Your task to perform on an android device: I would want to identify the plants by snapping a picture of them on the Blossom app to learn about which species they are.
Image 0: 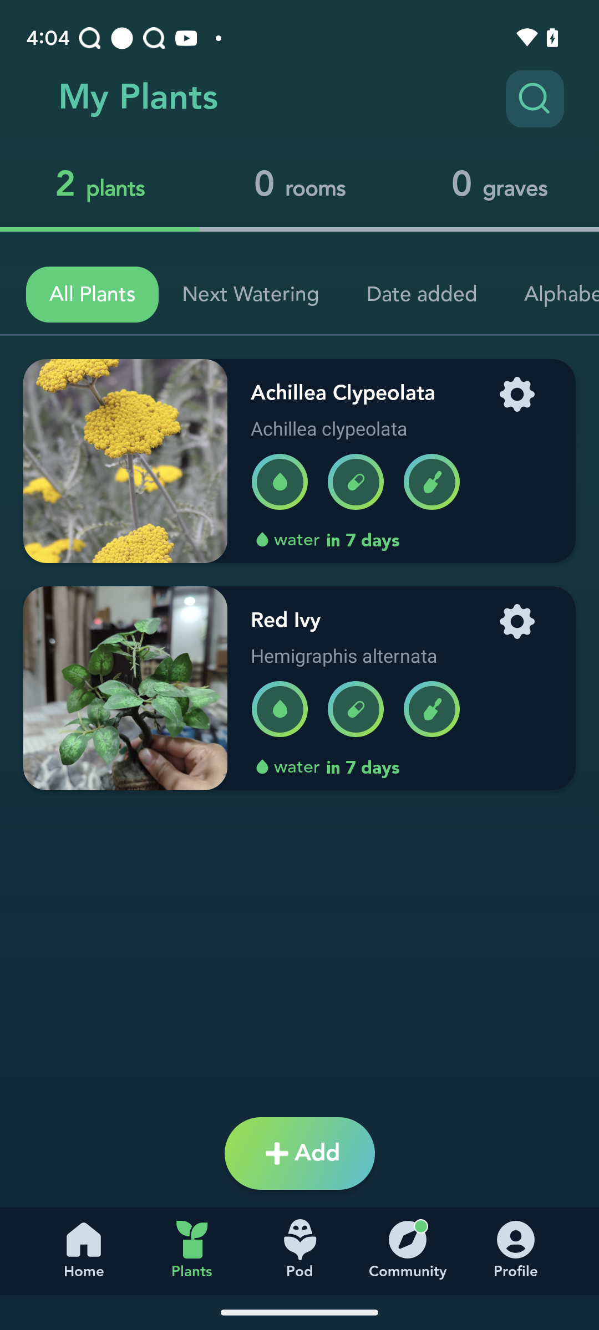
open blossom app
Step 0: open app "Blossom"
Image 1: 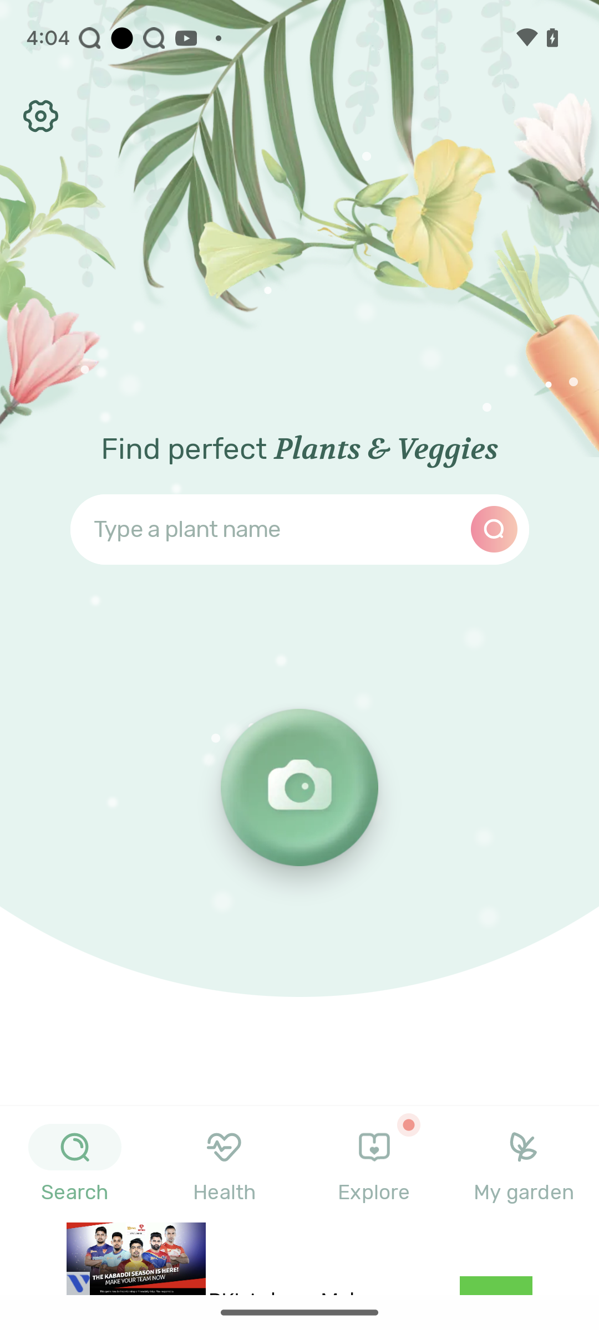
click on camera button
Step 1: click (299, 787)
Image 2: 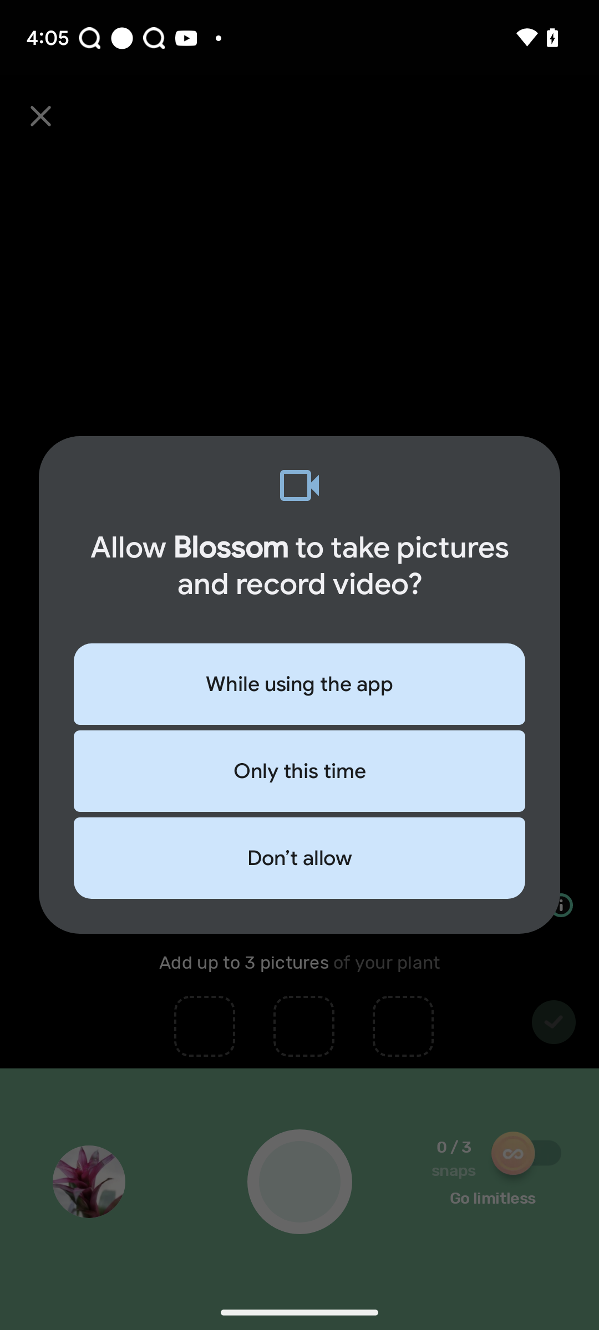
click on camera button
Step 2: wait
Image 3: 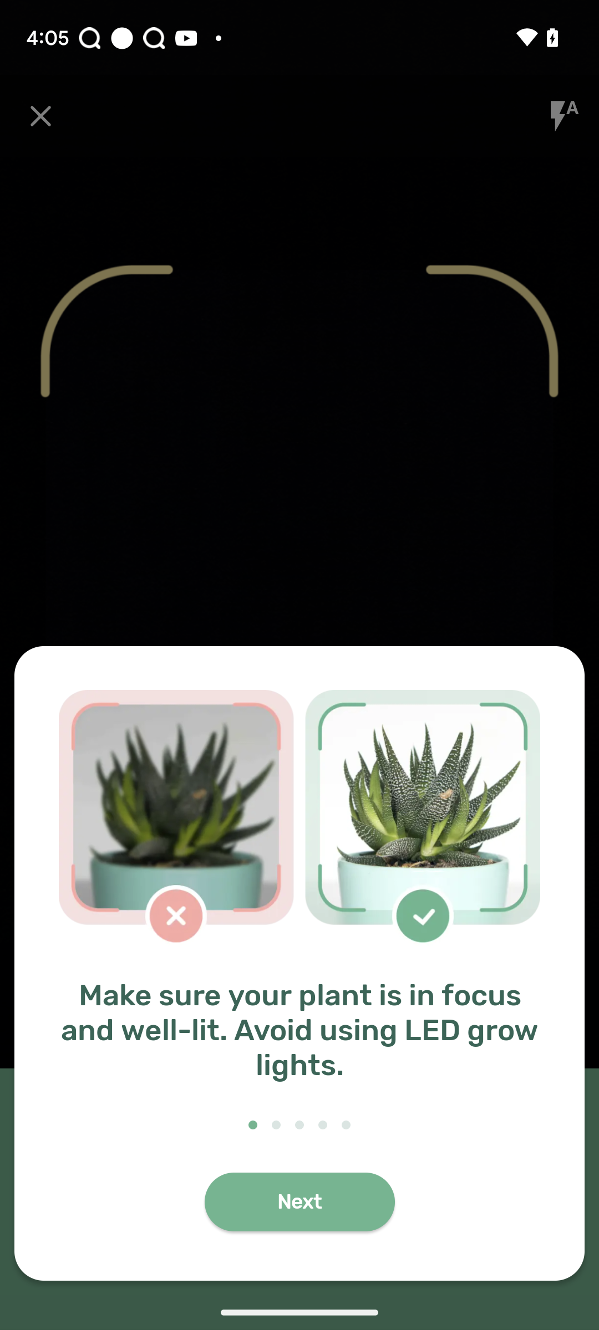
click on camera button
Step 3: wait
Image 4: 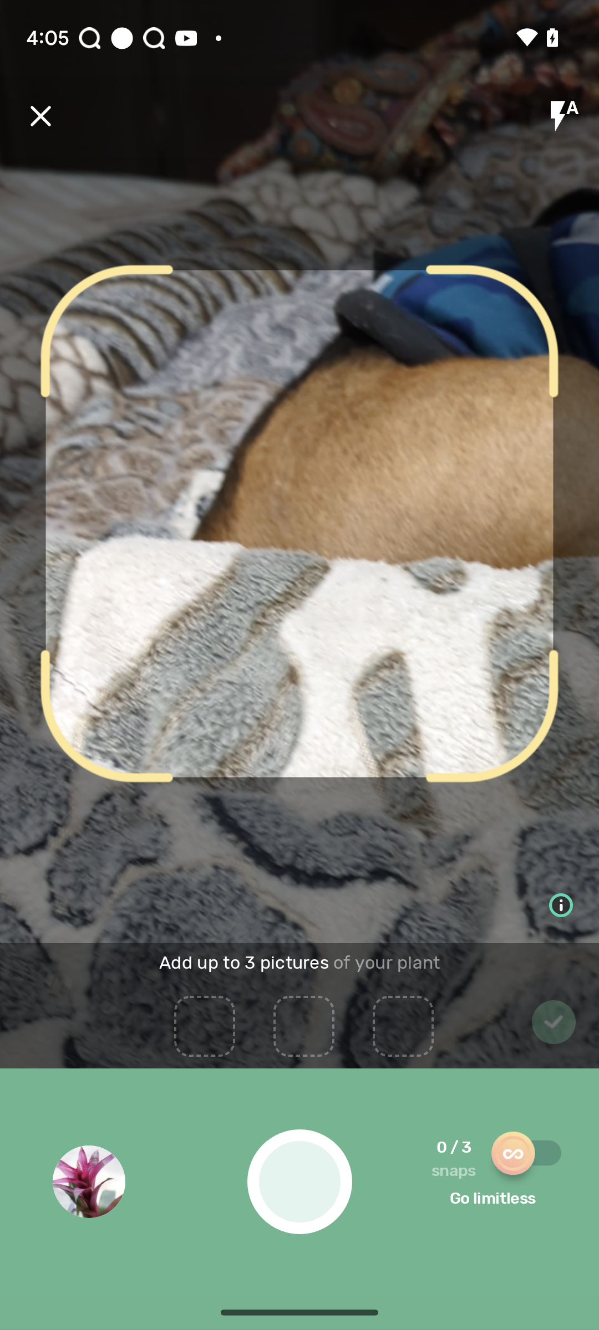
click on camera button
Step 4: wait